Your task to perform on an android device: Turn off Miscellaneous notification settings in gmail App.
Image 0: 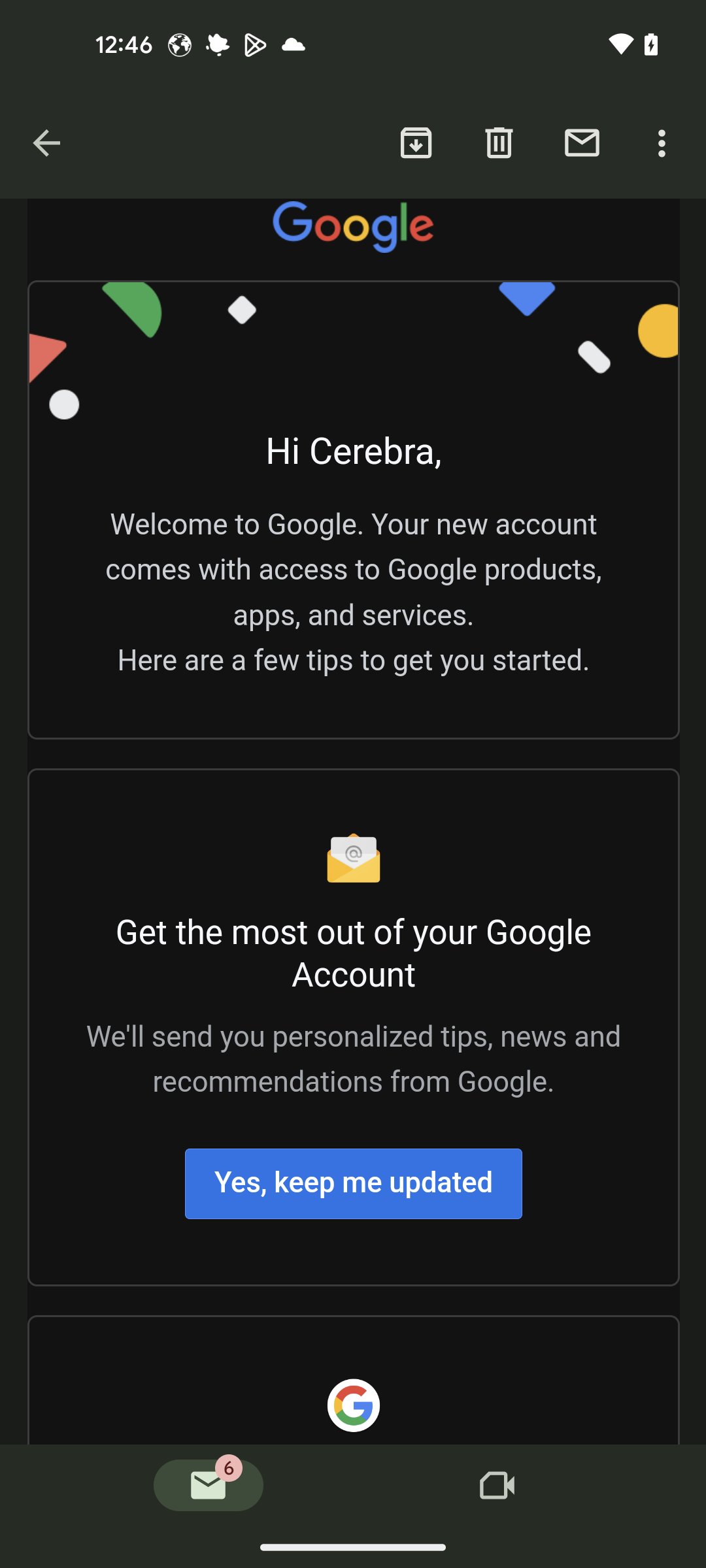
Get back to the Gmail homepage
Step 0: press back button
Image 1: 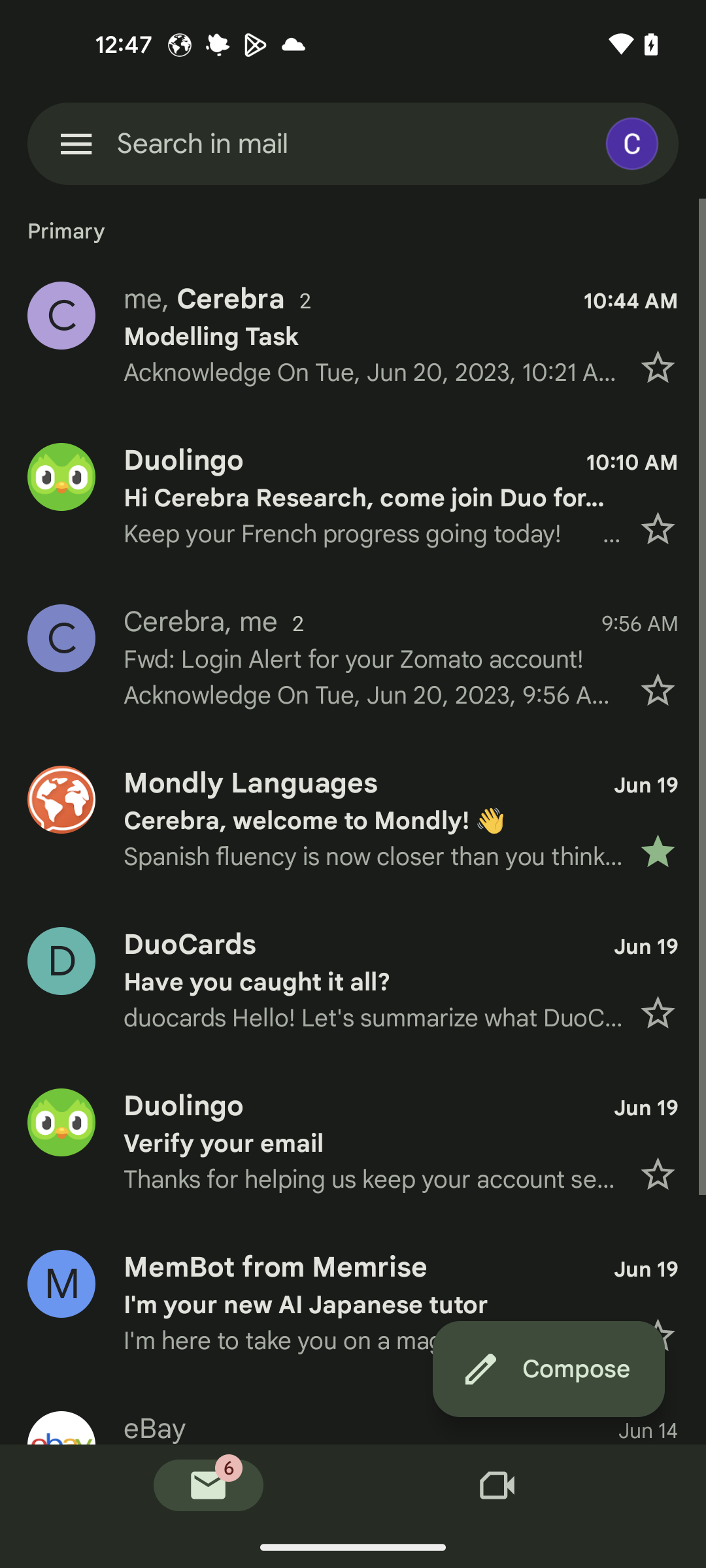
Click on the menu button at the top left corner
Step 1: click (76, 143)
Image 2: 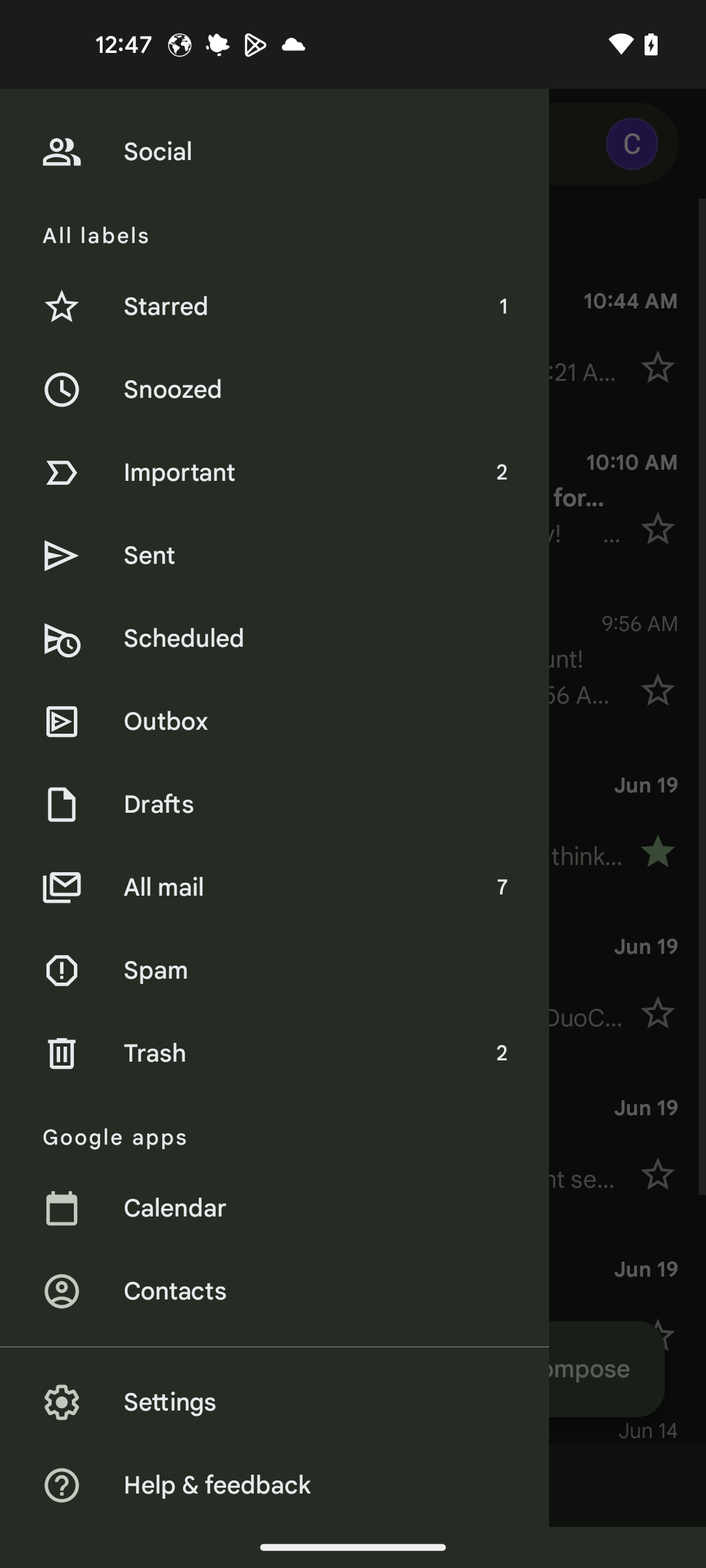
Go to settings
Step 2: click (329, 1402)
Image 3: 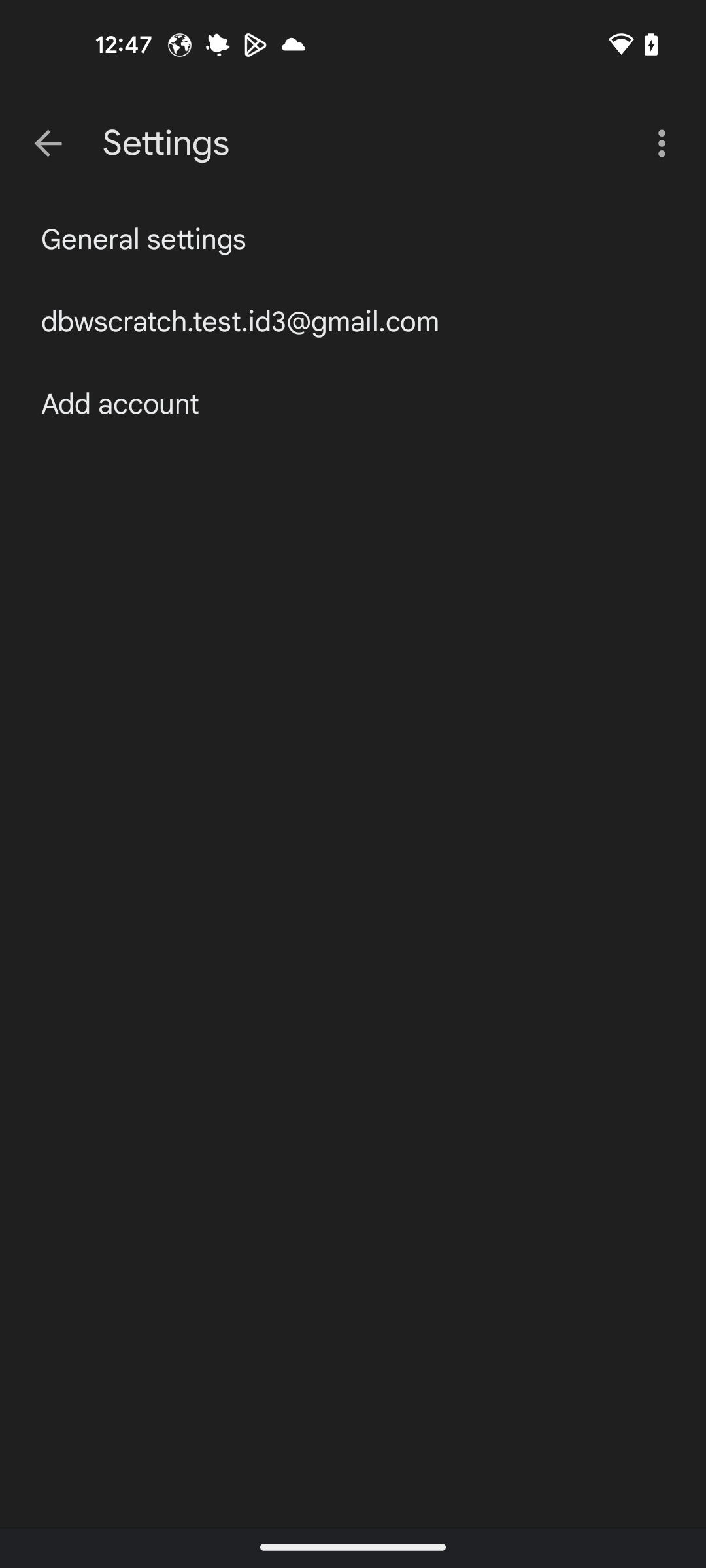
Open General settings
Step 3: click (144, 240)
Image 4: 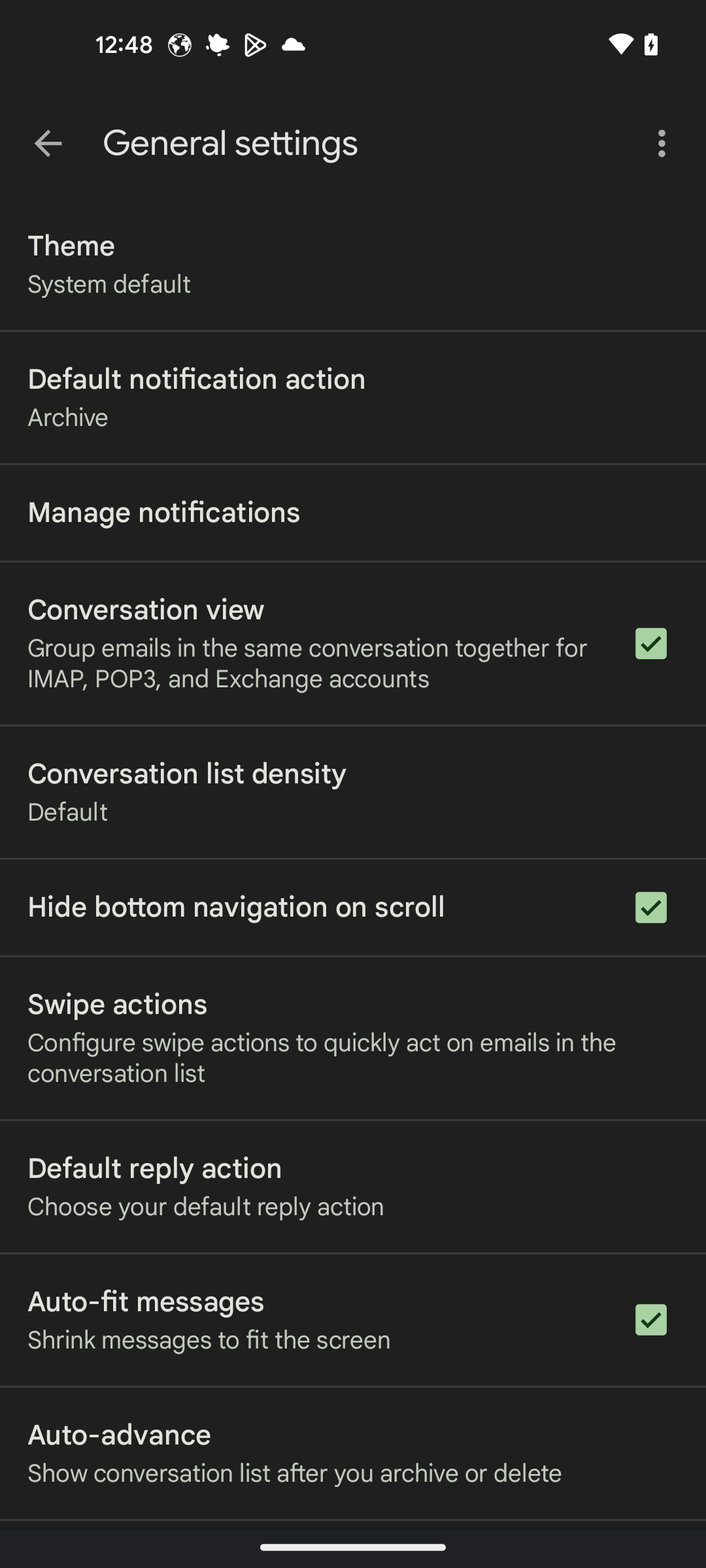
Click on Manage notifications
Step 4: click (163, 513)
Image 5: 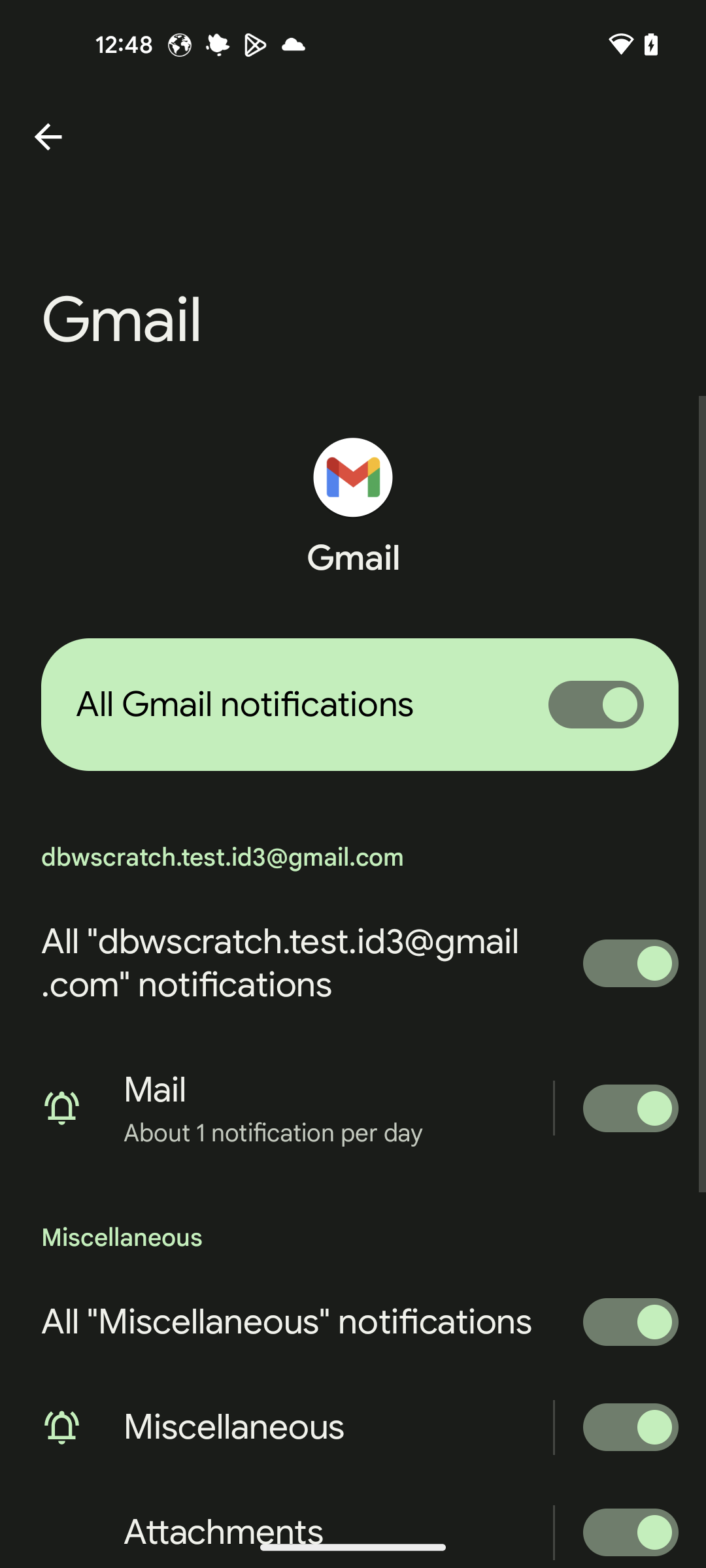
Turn off the Miscellaneous notification setting
Step 5: click (616, 1427)